Your task to perform on an android device: I would like to review the travel information in the Expedia app.
Image 0: 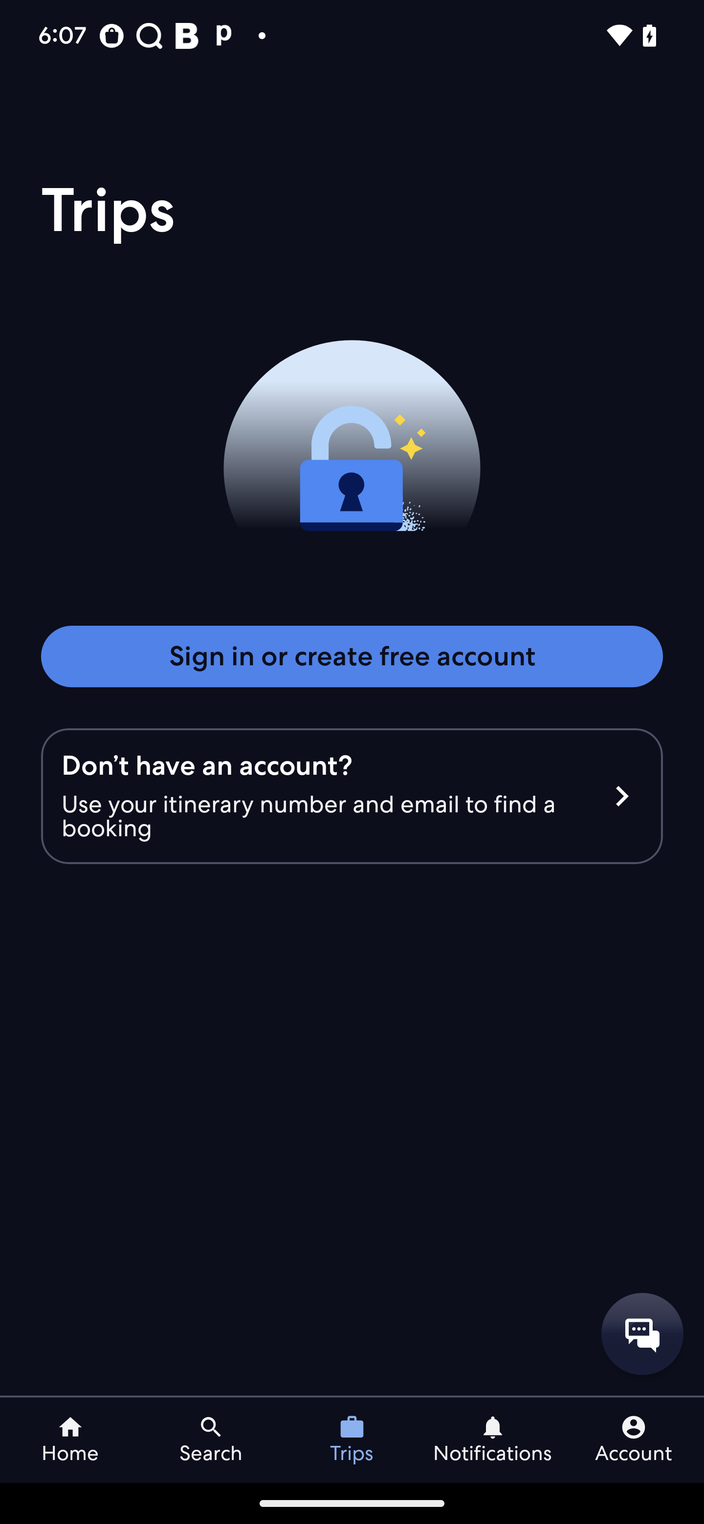
Go back to the previous page
Step 0: press back button
Image 1: 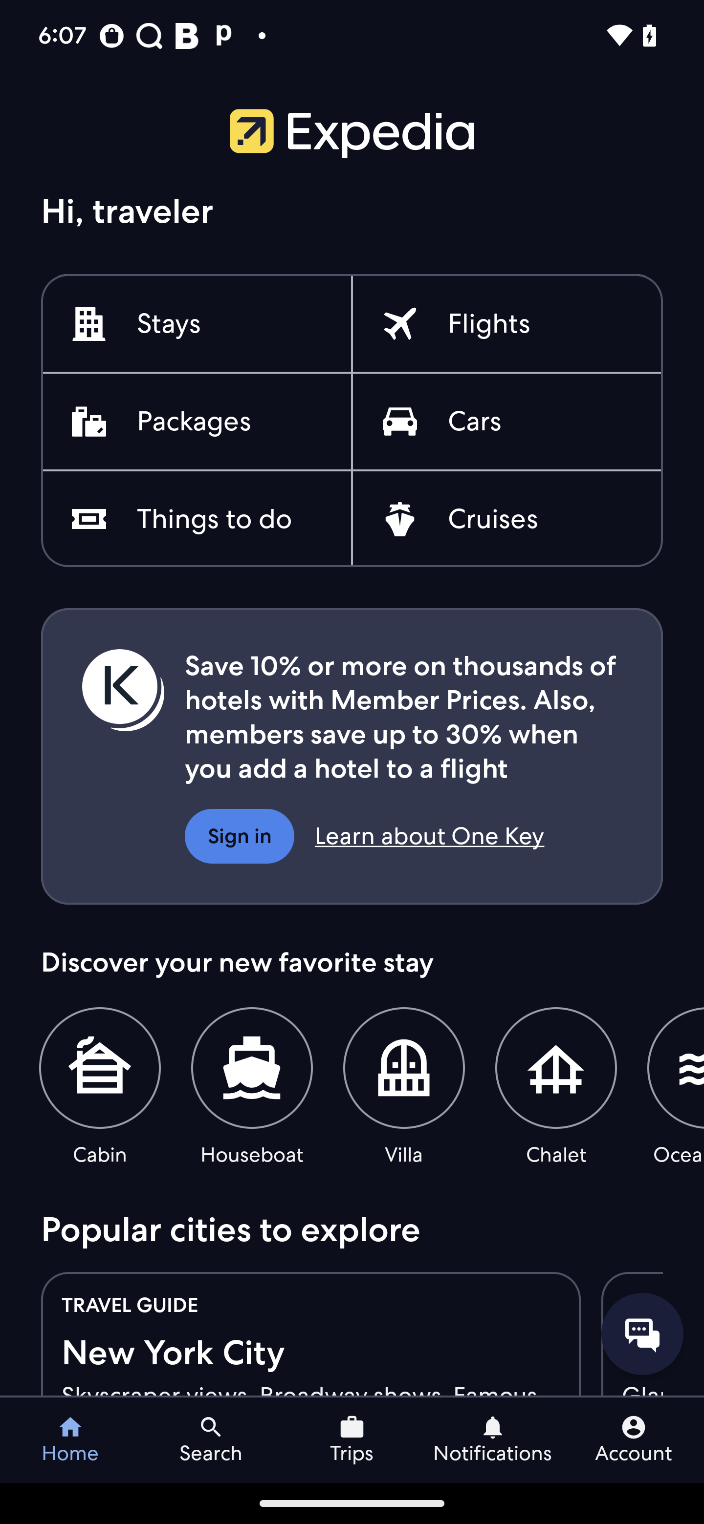
Click on the flights
Step 1: click (489, 324)
Image 2: 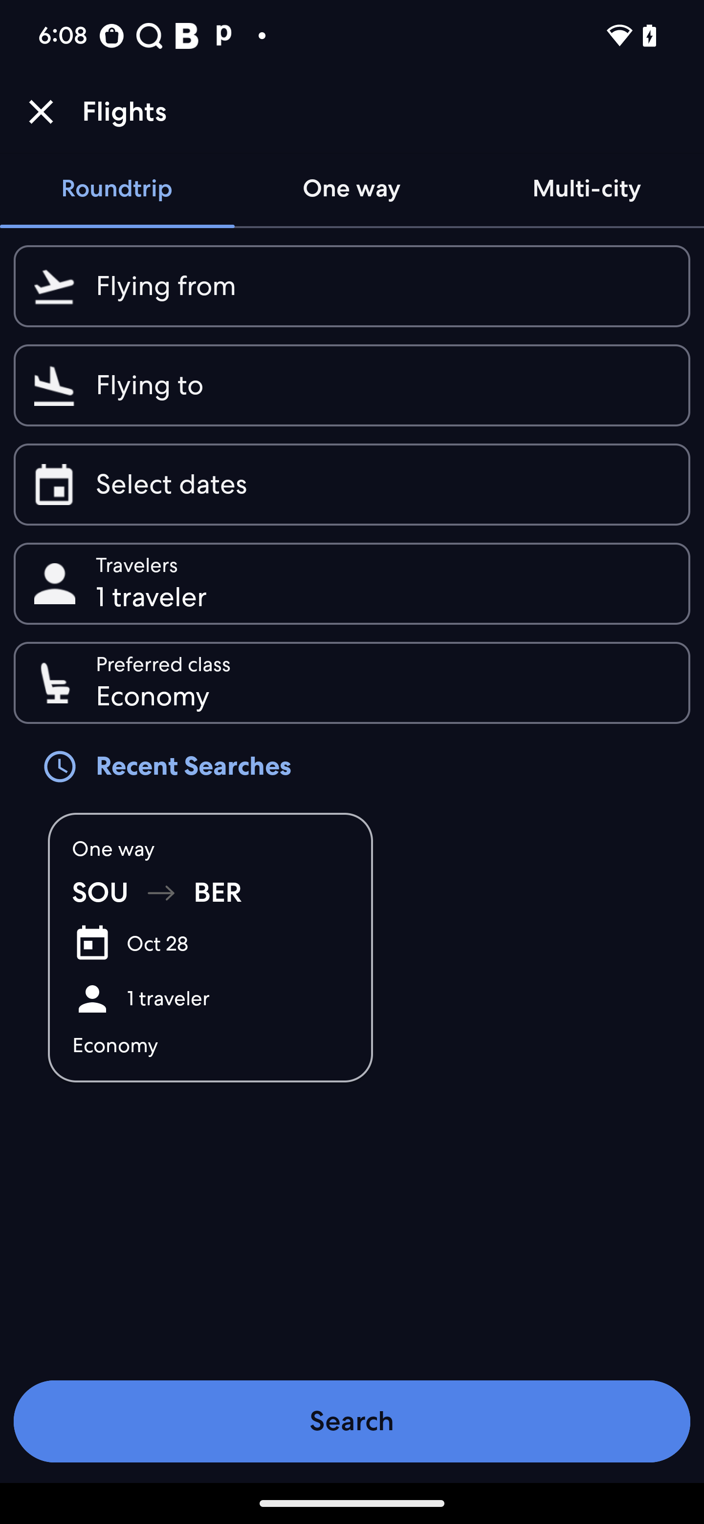
Click on the Recent searches
Step 2: click (210, 948)
Image 3: 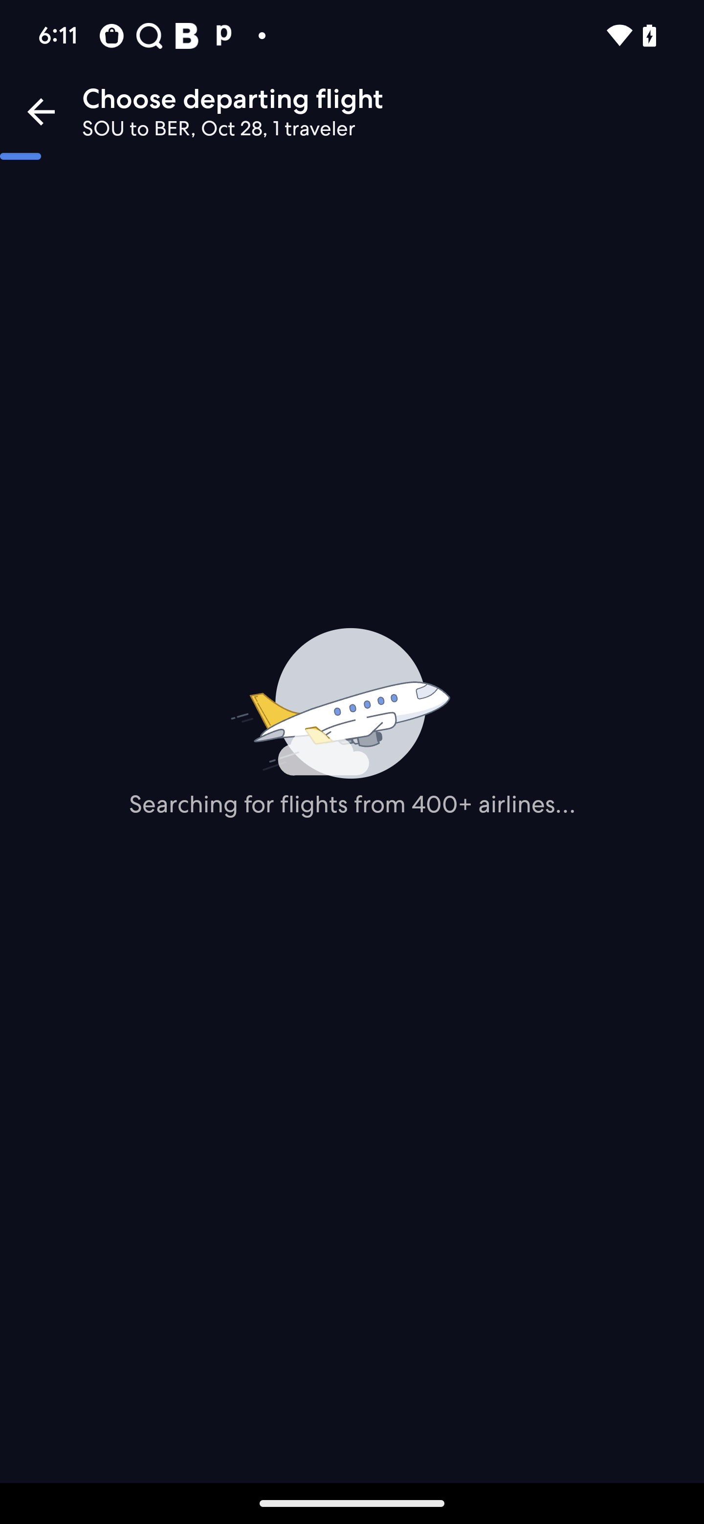
Click on the Recent searches
Step 3: wait
Image 4: 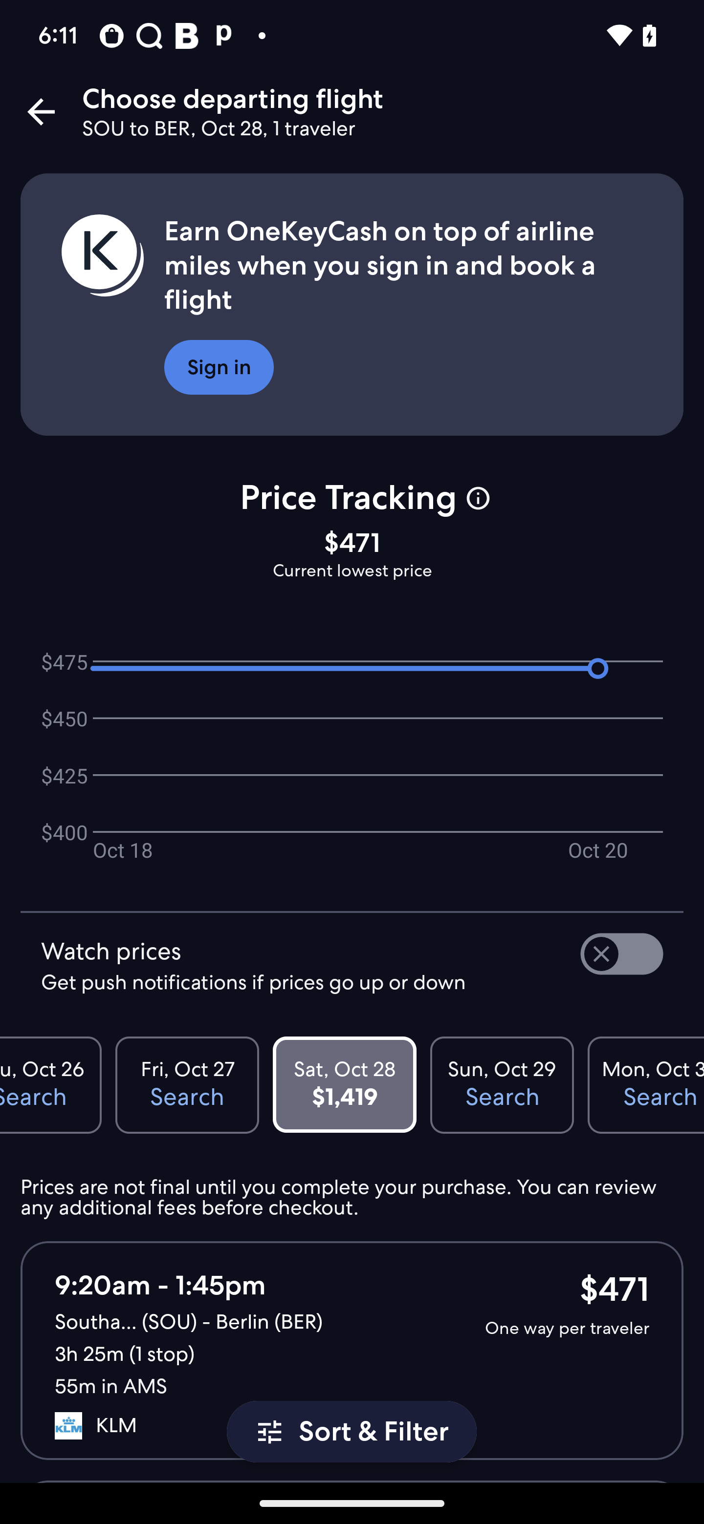
Click on the Klm flights
Step 4: click (160, 1285)